Your task to perform on an android device: I want to add the pull back vehicle toy to my shopping cart.
Image 0: 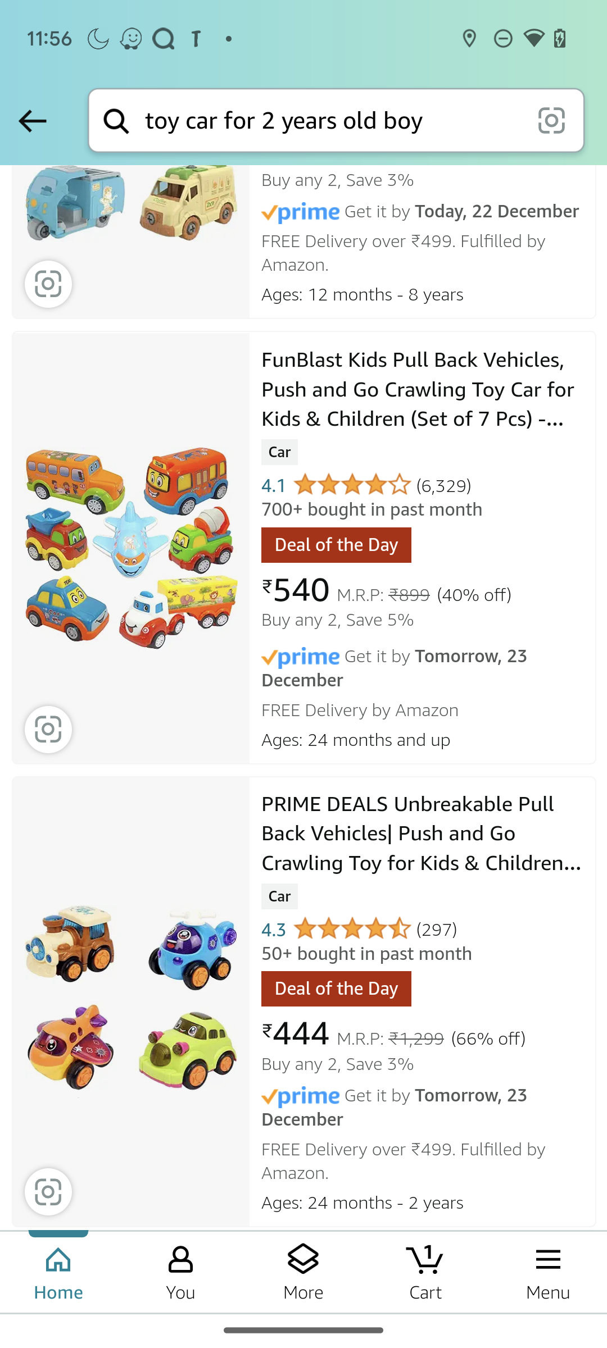
Click on the Funblast Kids pullback vehicles.
Step 0: click (131, 549)
Image 1: 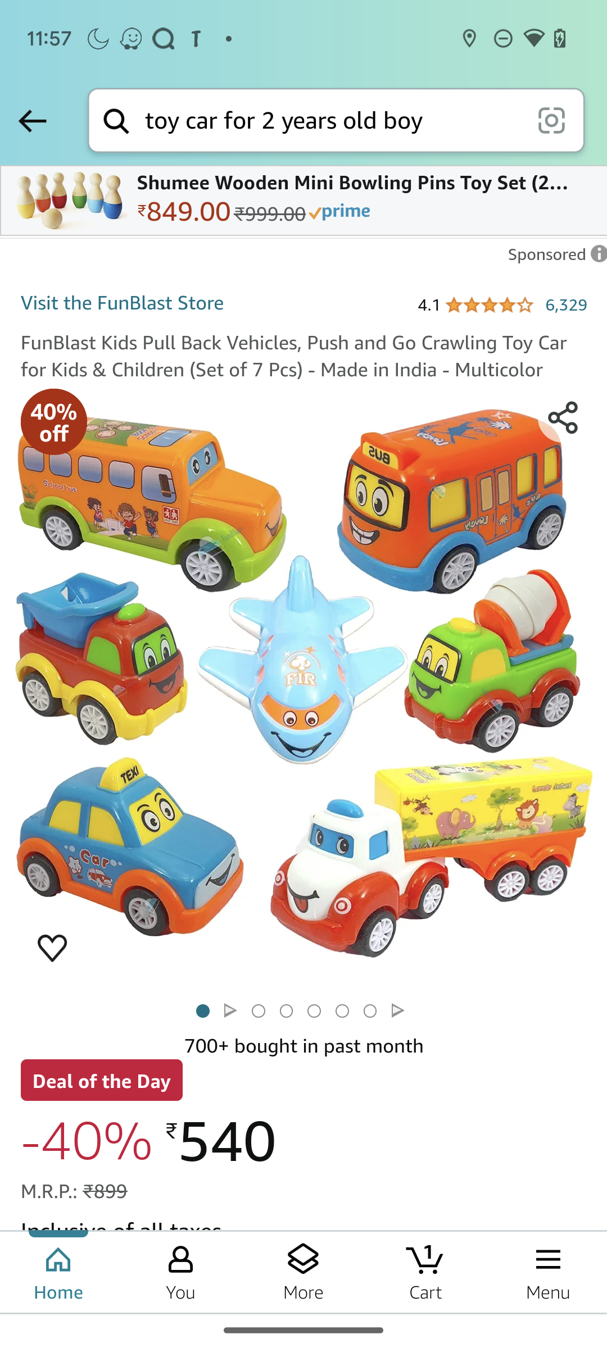
Swipe up to view more options.
Step 1: scroll down
Image 2: 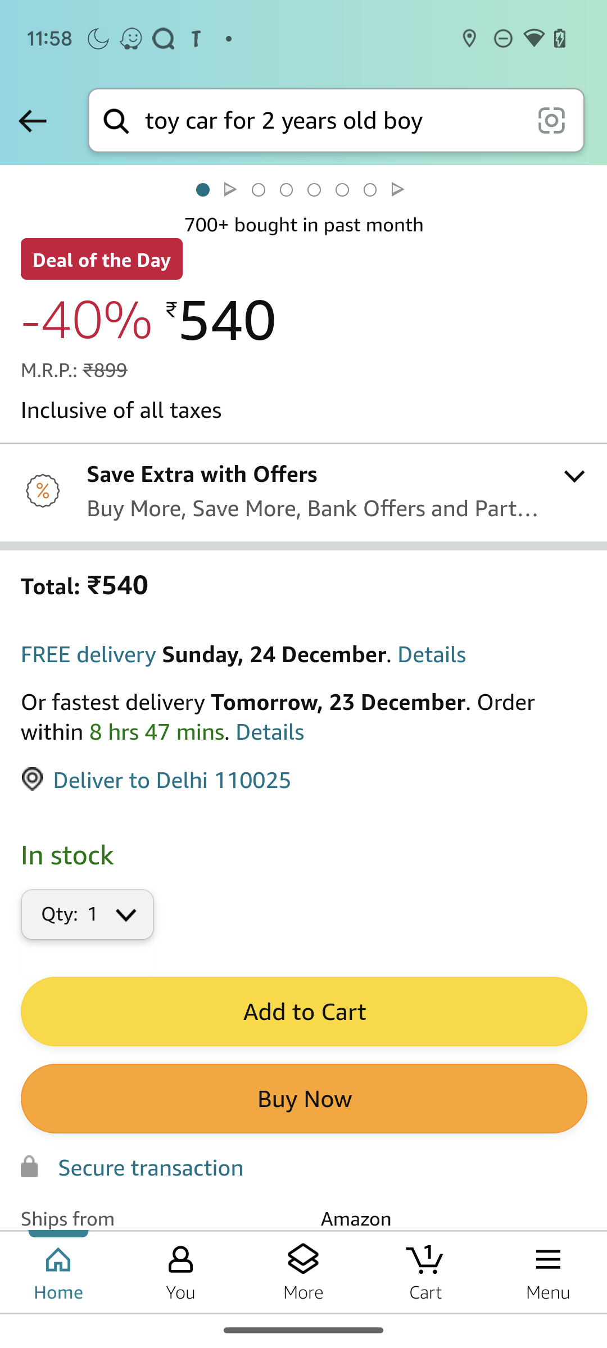
Click on the Add to Cart button.
Step 2: click (303, 1012)